Your task to perform on an android device: Complete the lesson 1 of the French language in the Duolingo app
Image 0: 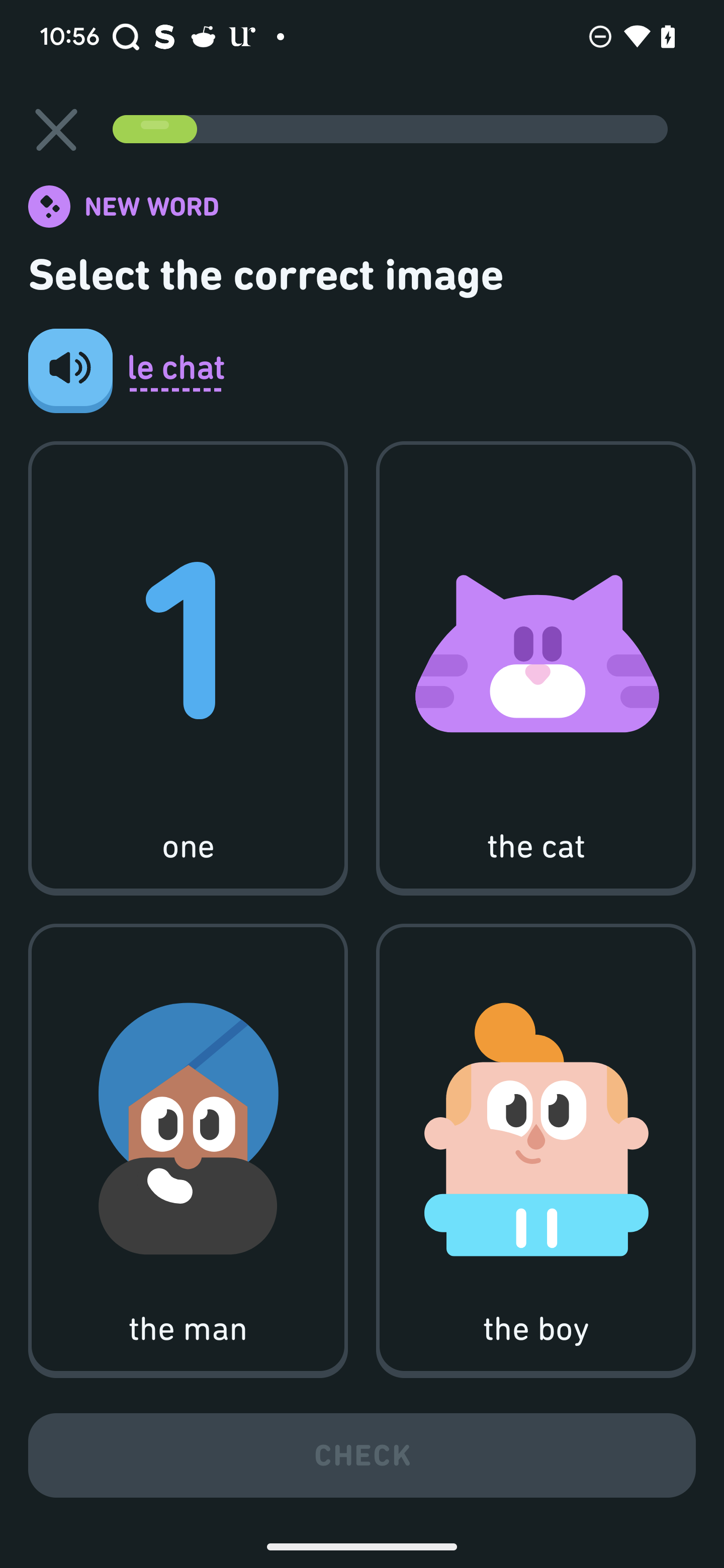
Click on the one lesson
Step 0: click (267, 781)
Image 1: 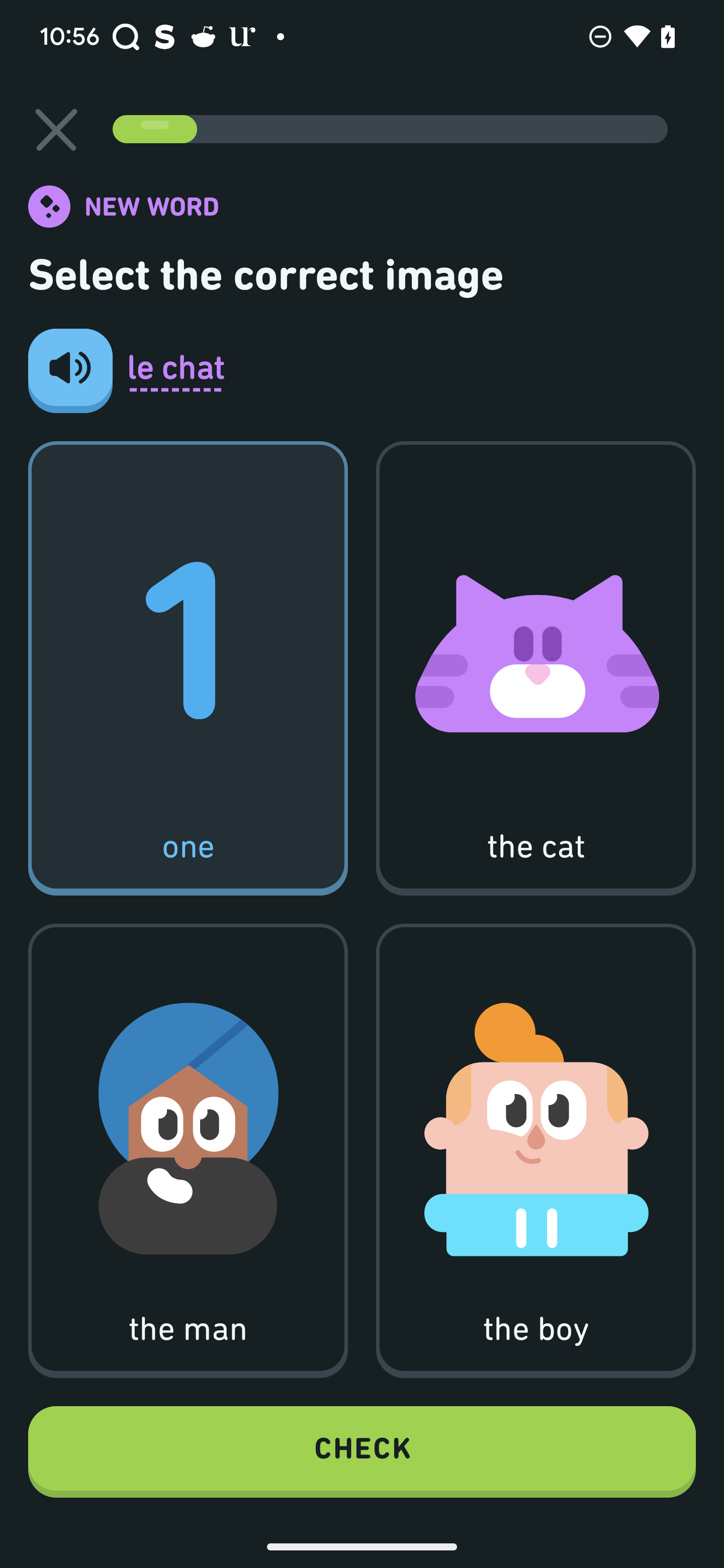
Click on the check button
Step 1: click (362, 1451)
Image 2: 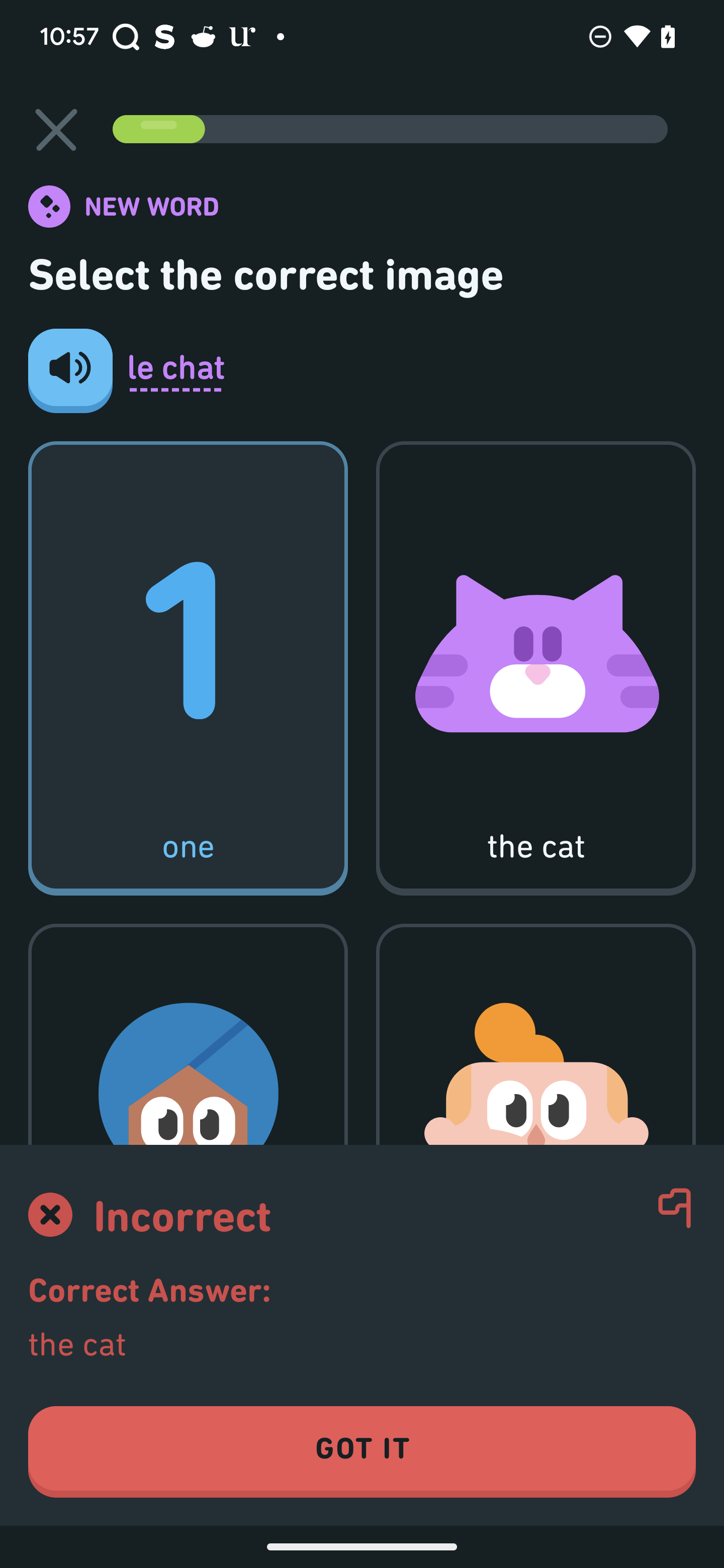
Click on the check button
Step 2: wait
Image 3: 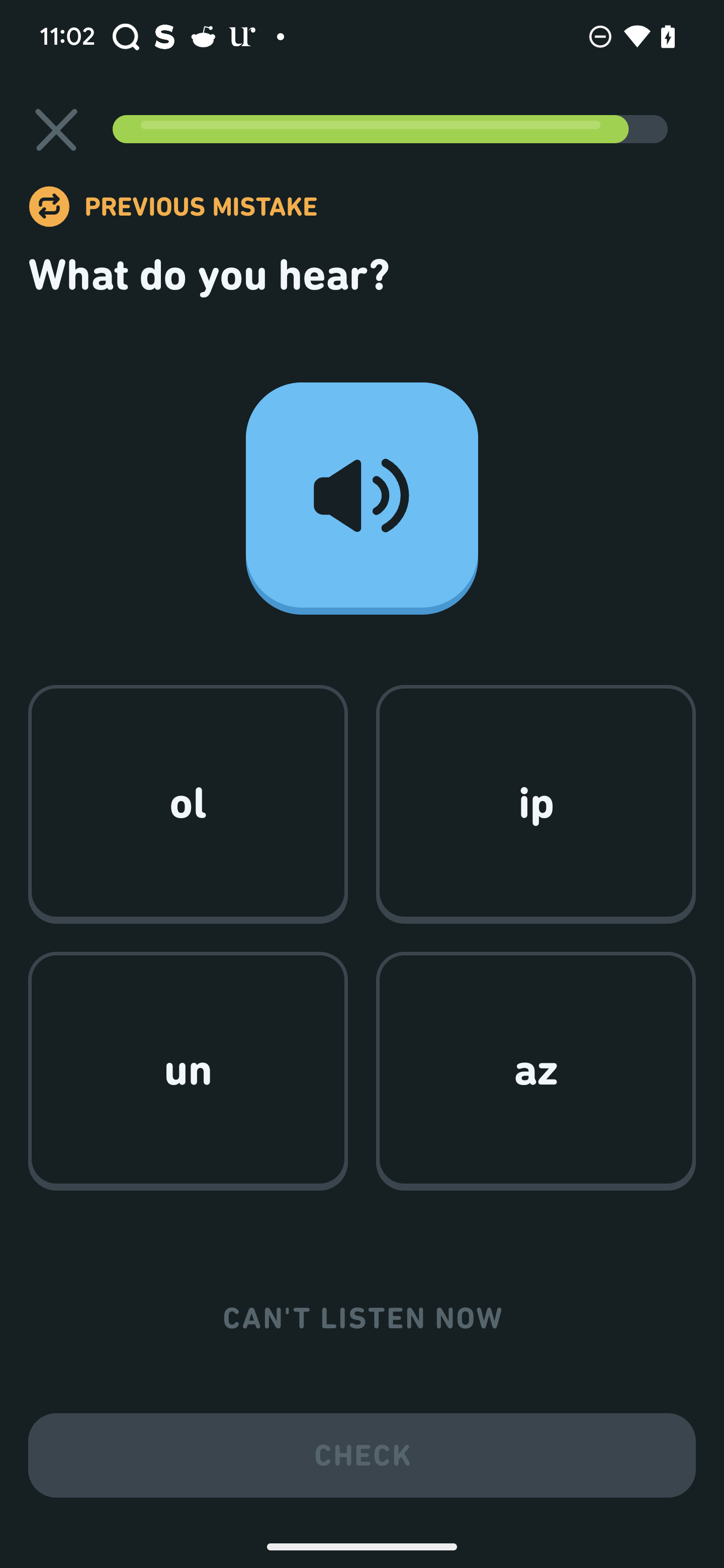
Click on the check button
Step 3: wait
Image 4: 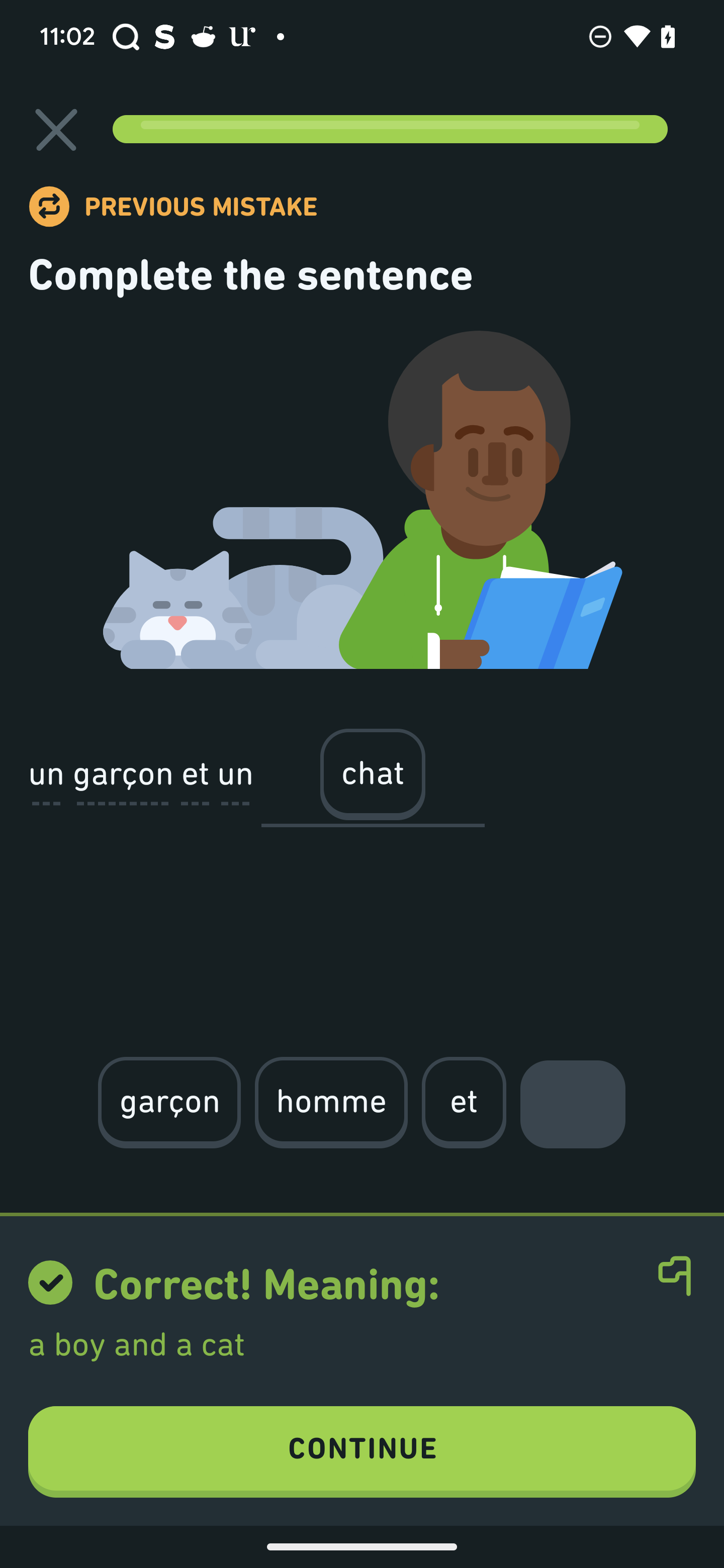
Click on the continue
Step 4: click (362, 1451)
Image 5: 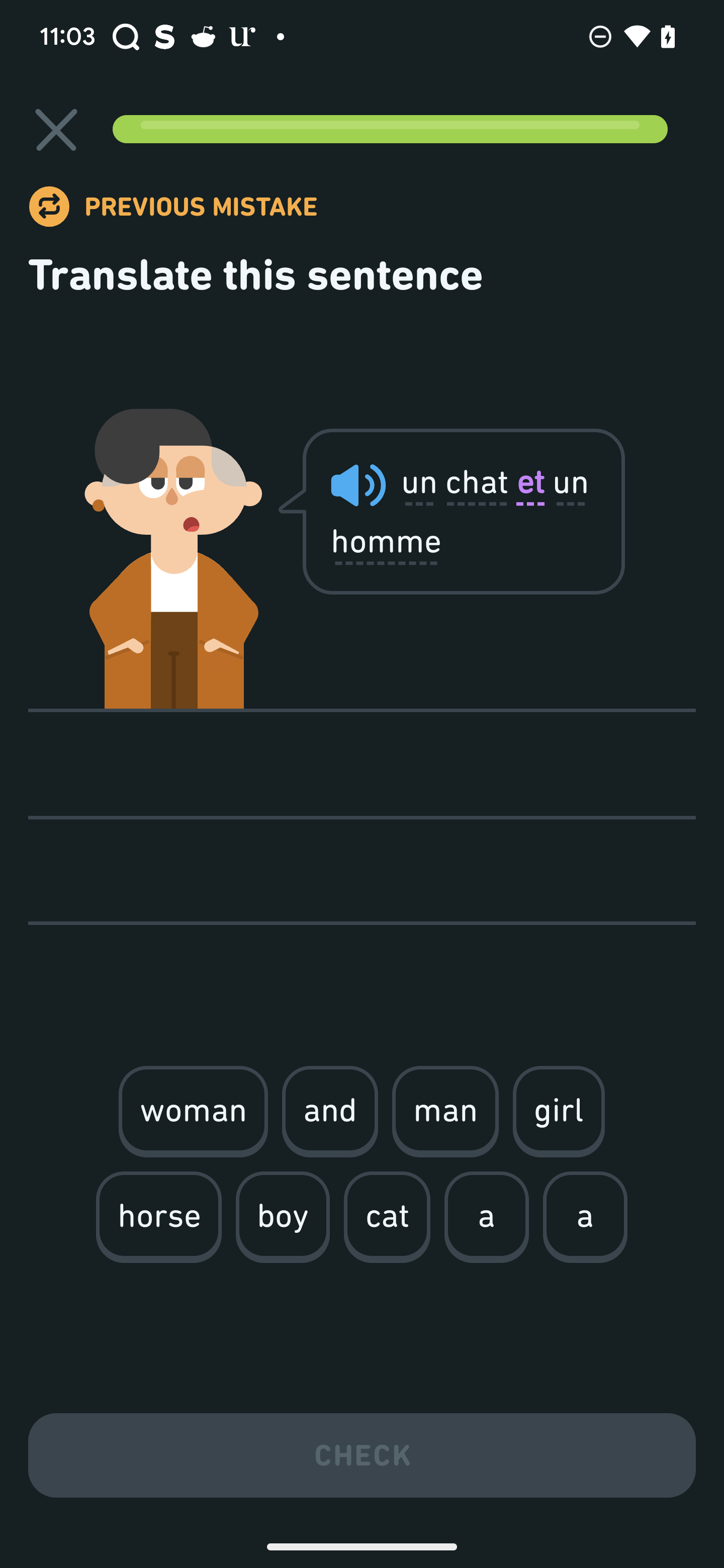
Click on the continue
Step 5: wait